Your task to perform on an android device: In the Google Keep app, create a reminder named Meet and Greet on August 10 at 1:00 PM.
Image 0: 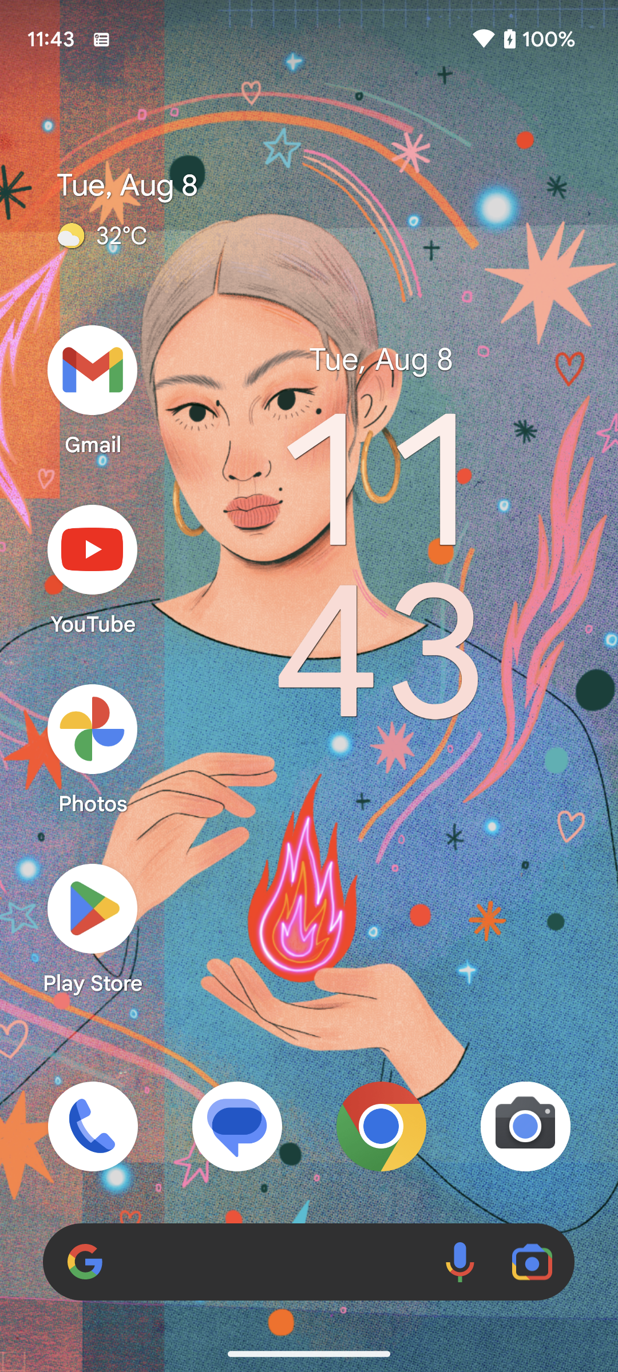
Open the Keep Notes app.
Step 0: open app "Keep Notes"
Image 1: 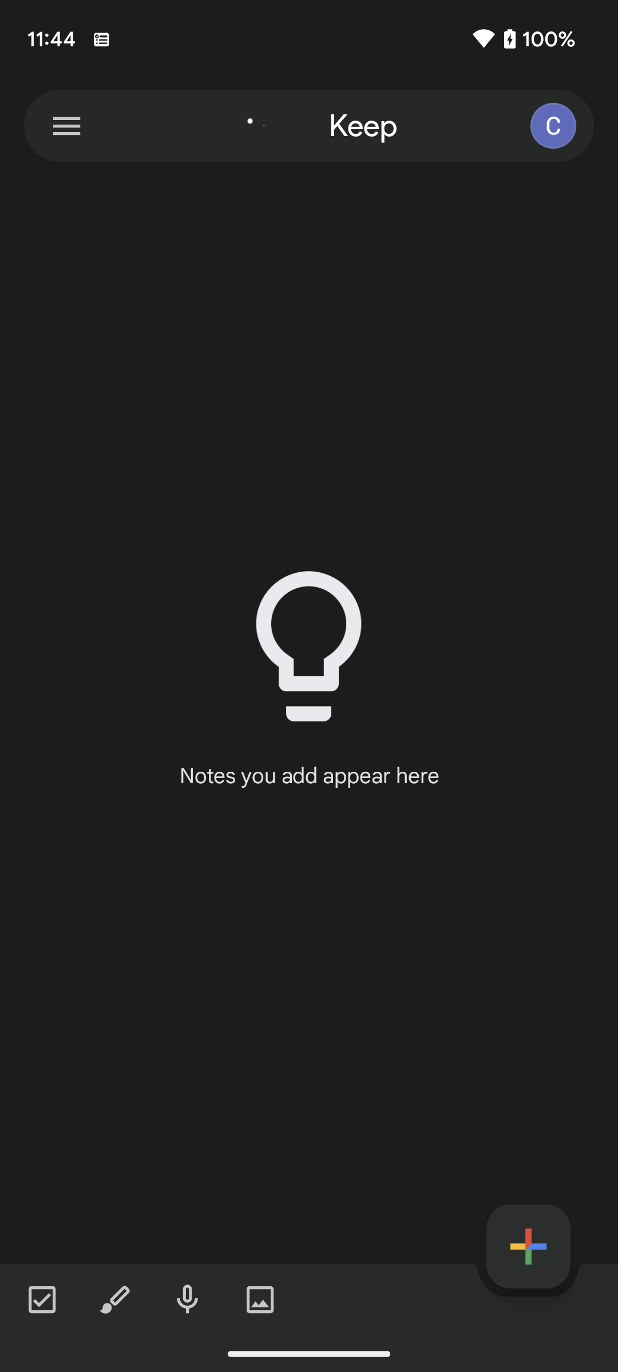
Click on the menu icon on the top left corner off the screen.
Step 1: click (66, 125)
Image 2: 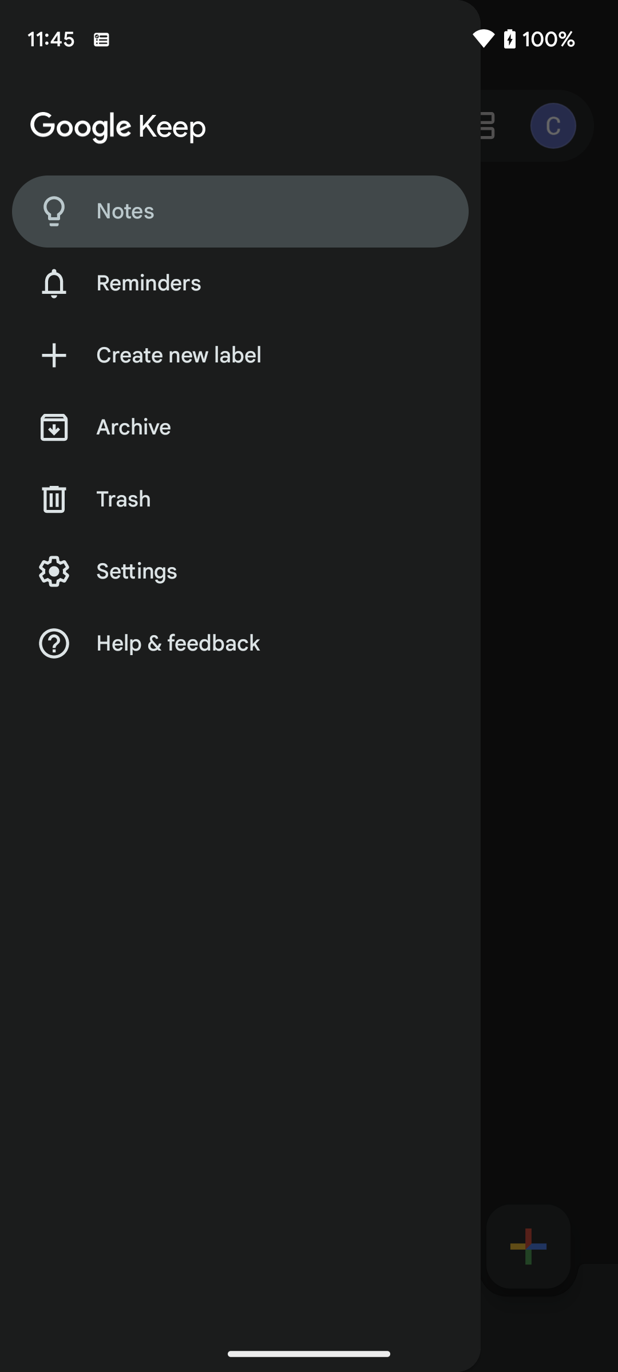
Click on the reminder option on the left side of the screen.
Step 2: click (258, 283)
Image 3: 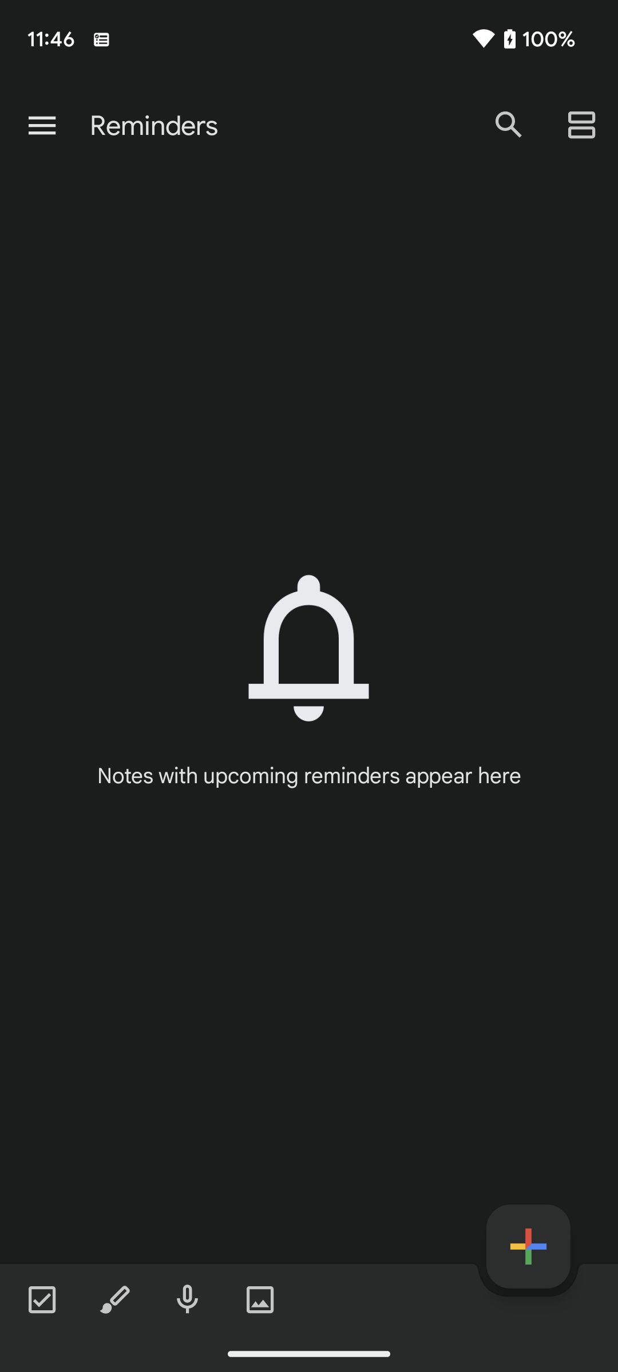
Click on the add icon on the bottom right corner of the screen.
Step 3: click (528, 1246)
Image 4: 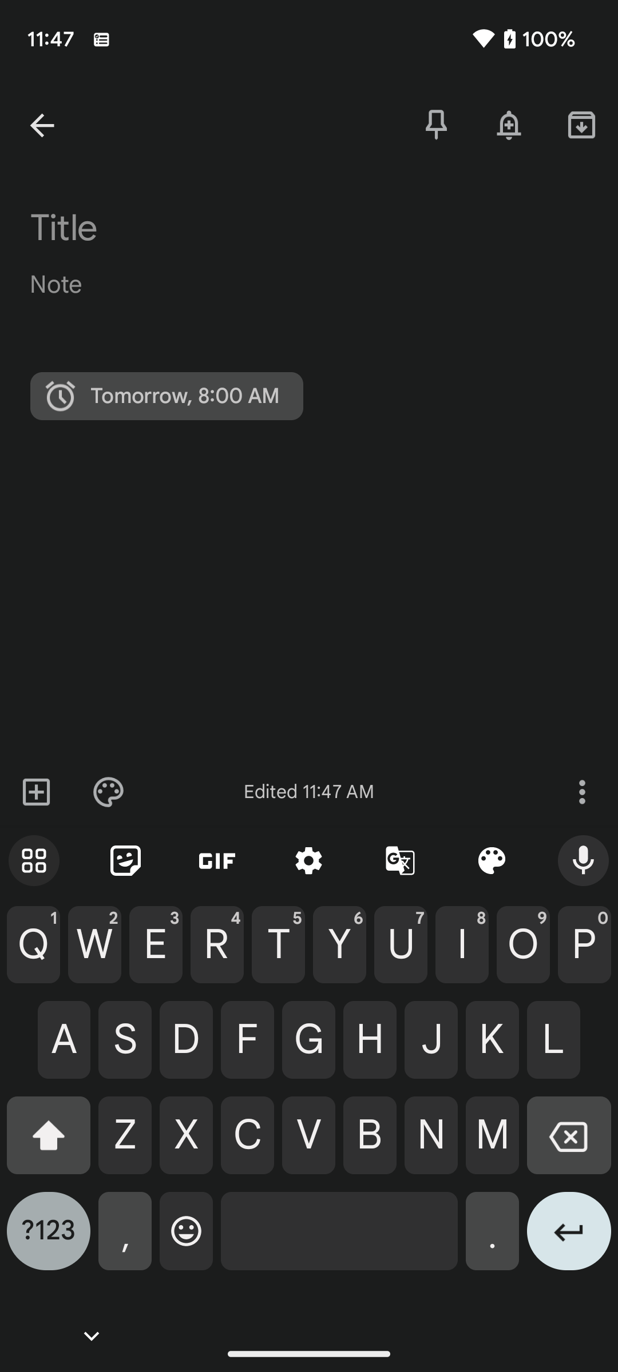
Type Meet and Greet as the note.
Step 4: type "Meet and Greet"
Image 5: 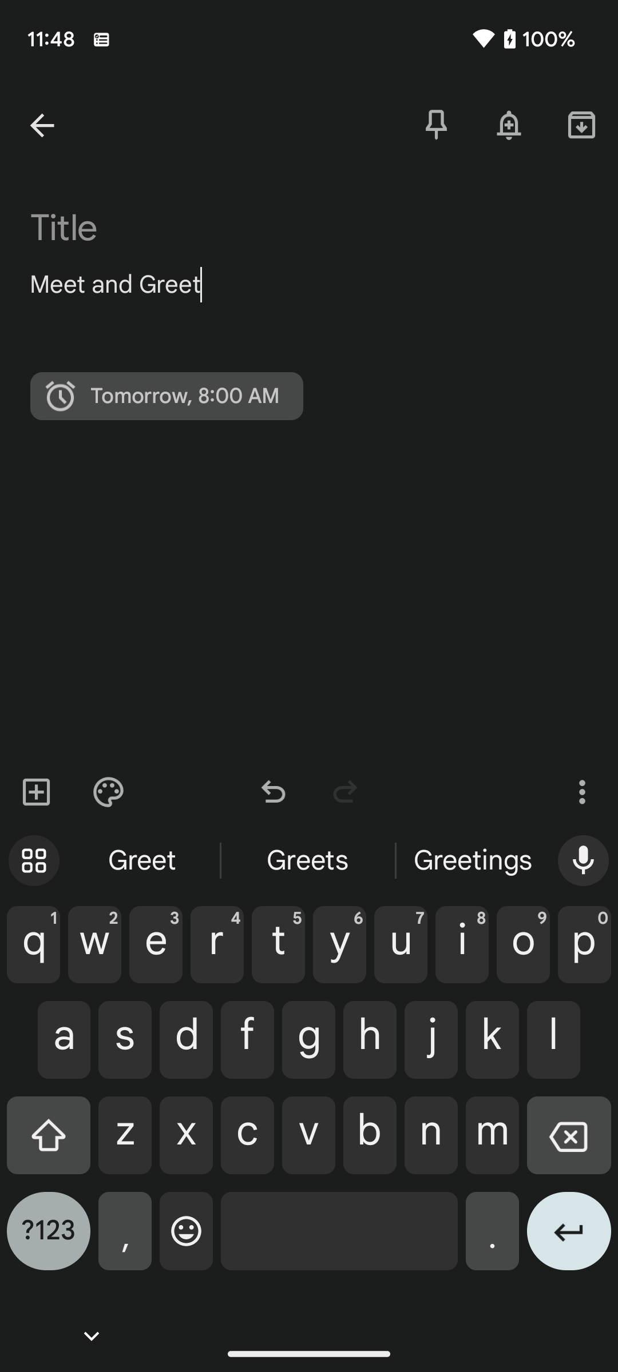
Click on the clock icon on the left side of the screen.
Step 5: click (167, 396)
Image 6: 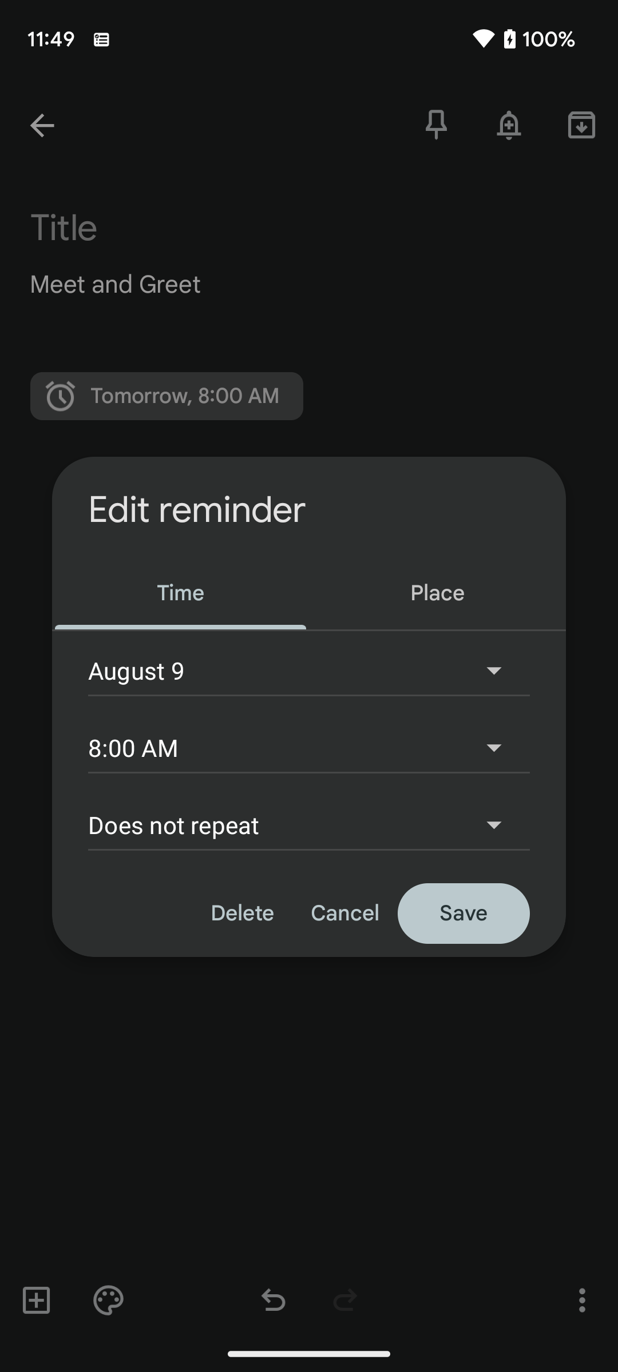
Click on the drop down arrow on the right side of the date section.
Step 6: click (308, 670)
Image 7: 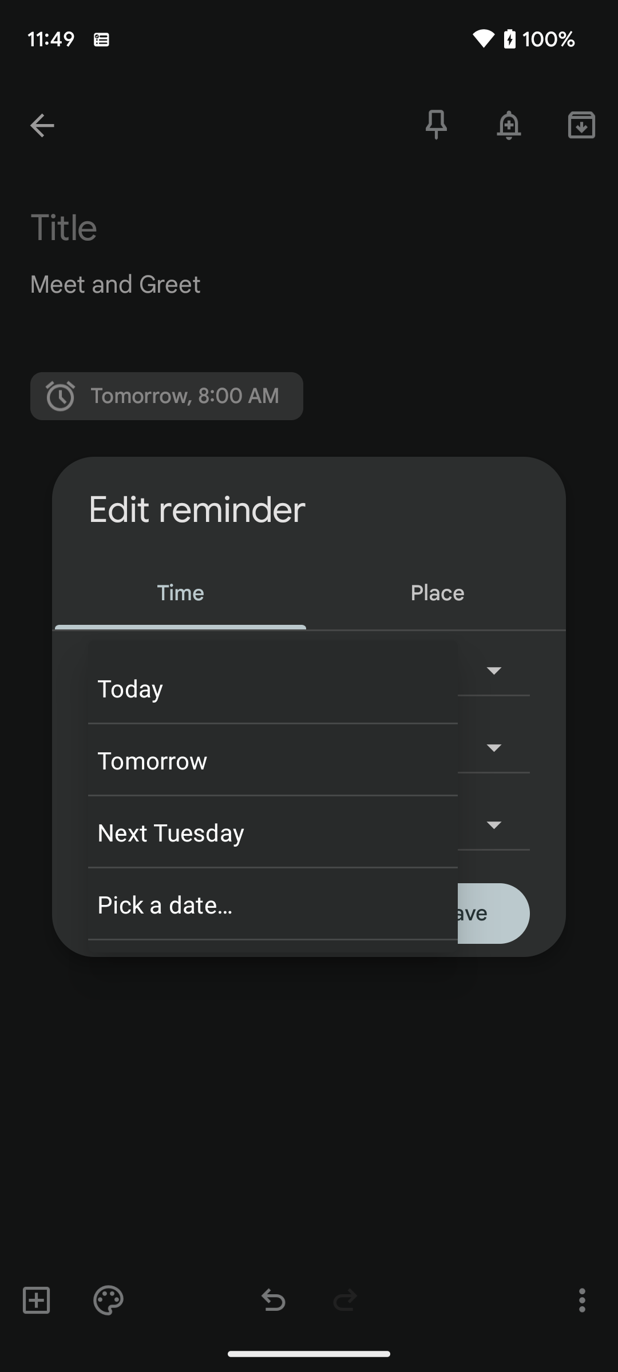
Click on the Pick a date... option on the screen.
Step 7: click (264, 904)
Image 8: 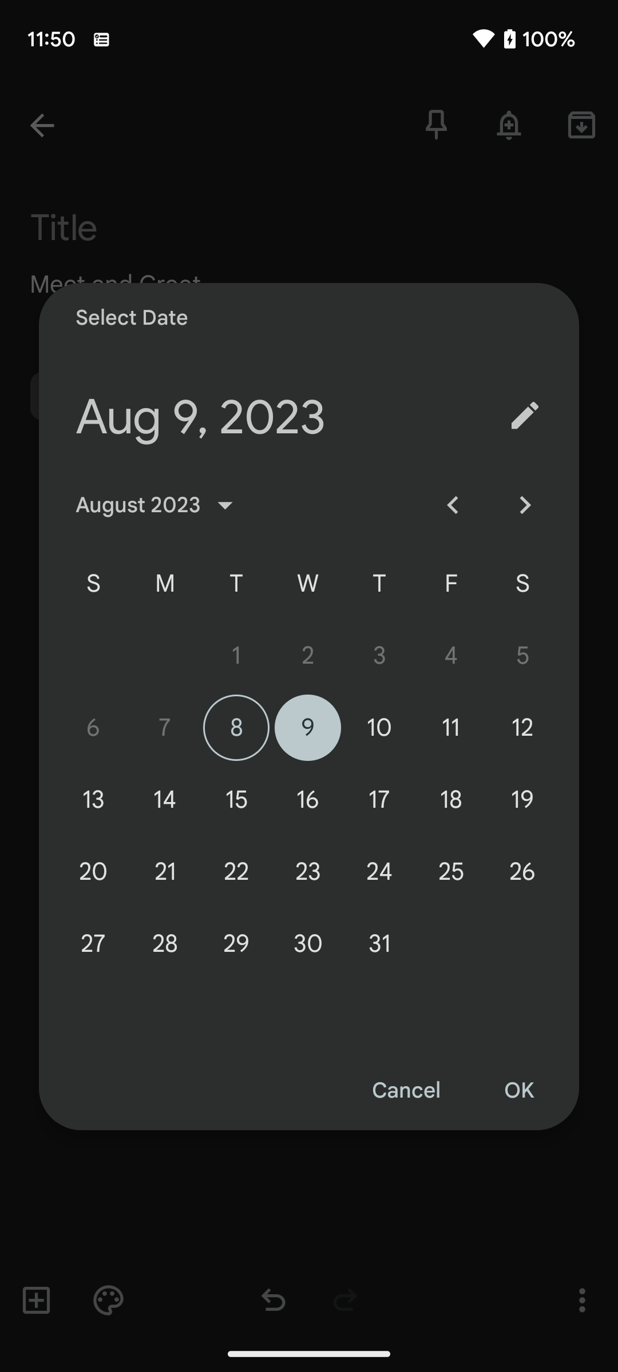
Select the date as 10 August on the calendar.
Step 8: click (379, 728)
Image 9: 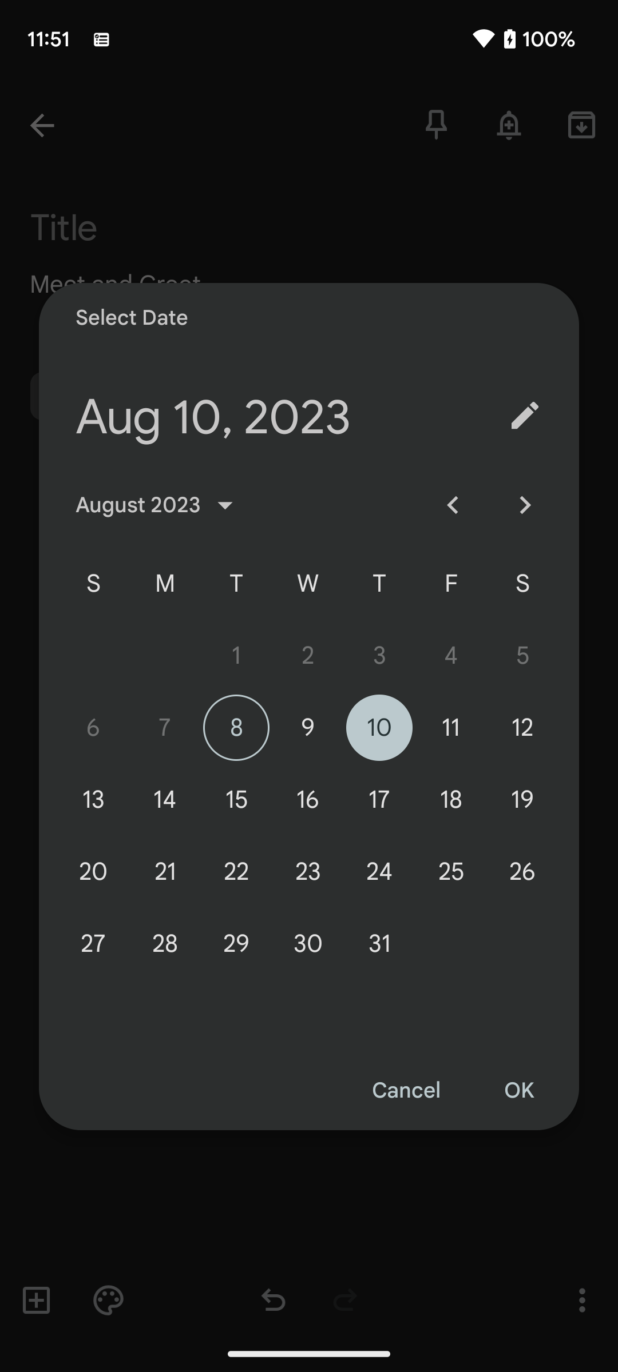
Click on the Ok option at the bottom right corner of the screen.
Step 9: click (518, 1091)
Image 11: 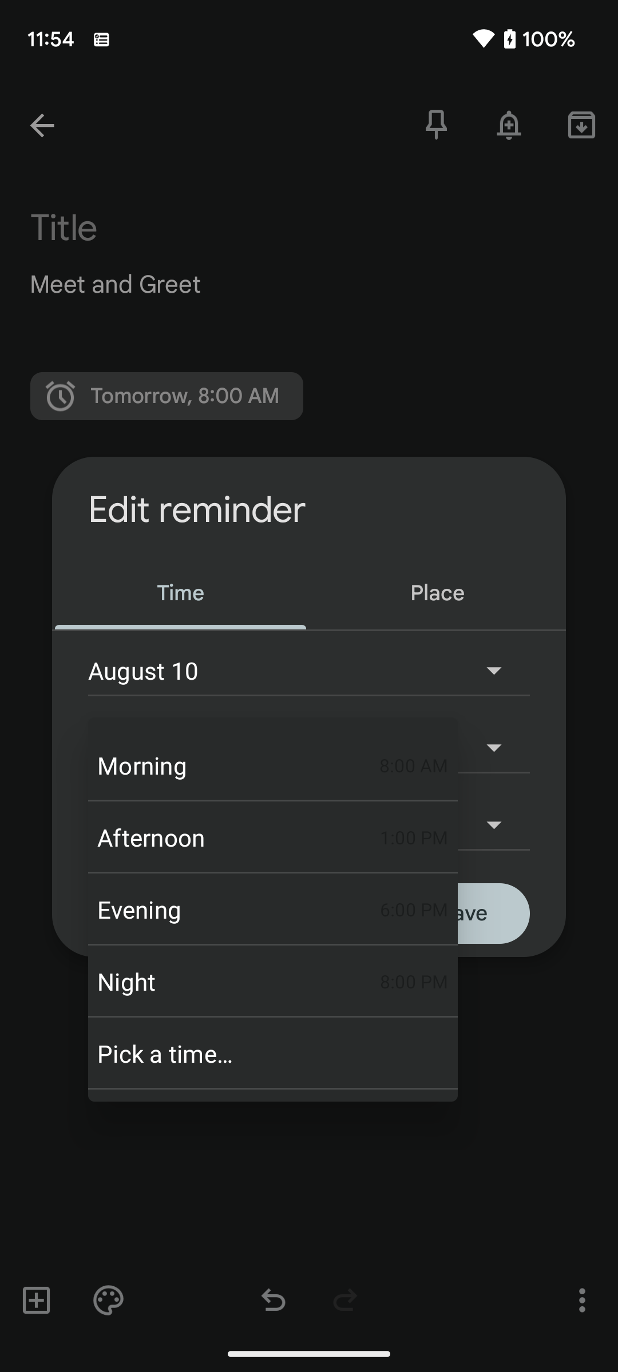
Click on the afternoon option on the list.
Step 11: click (229, 837)
Image 12: 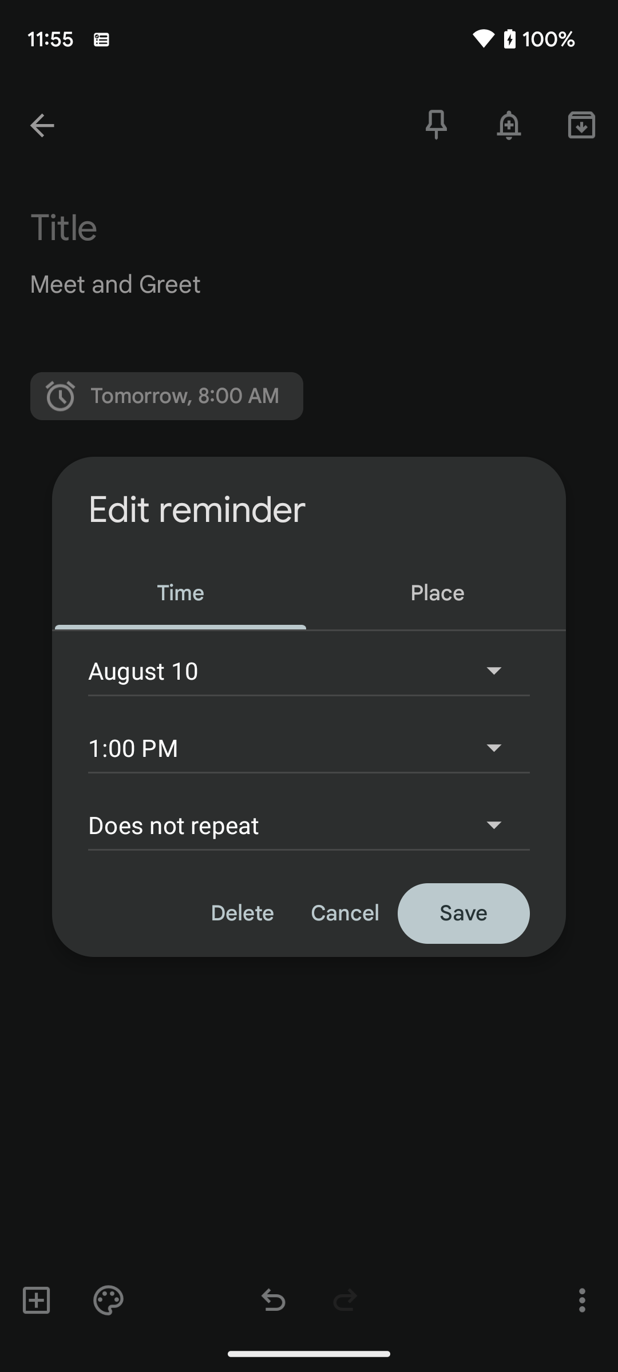
Click on the save option at the bottom right of the pop up screen.
Step 12: click (463, 914)
Image 13: 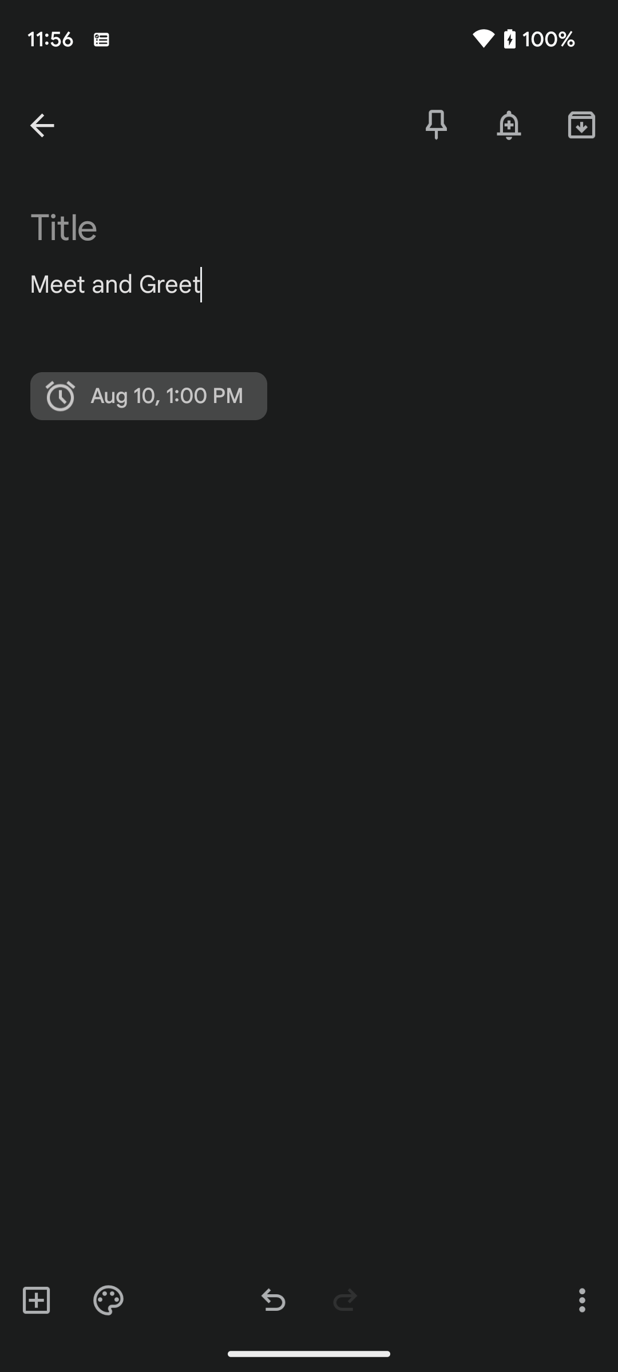
Click on the back arrow at the top left corner of the screen.
Step 13: click (42, 125)